Your task to perform on an android device: Go to the Kindle app & bookmark the currently opened page
Image 0: 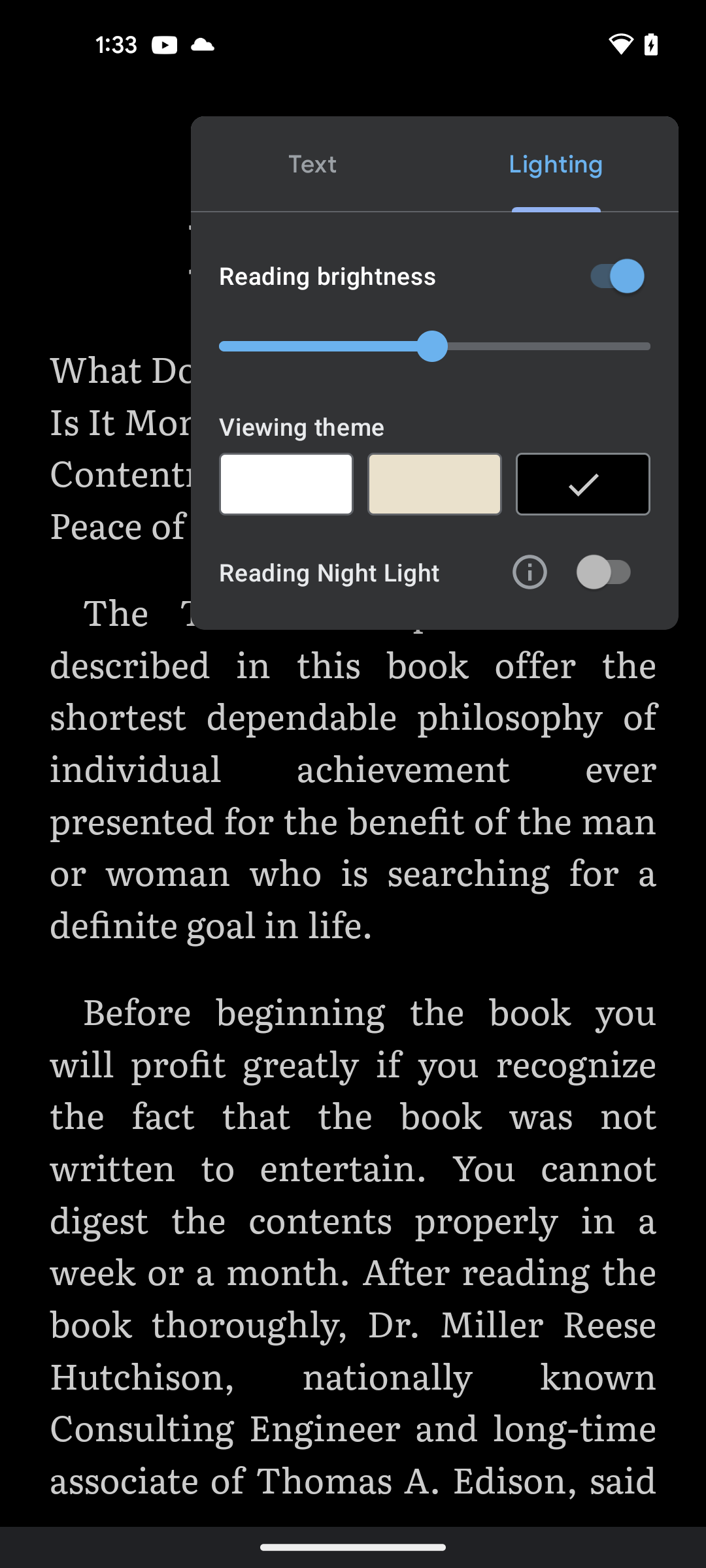
open the Kindle app
Step 0: open app "Kindle"
Image 1: 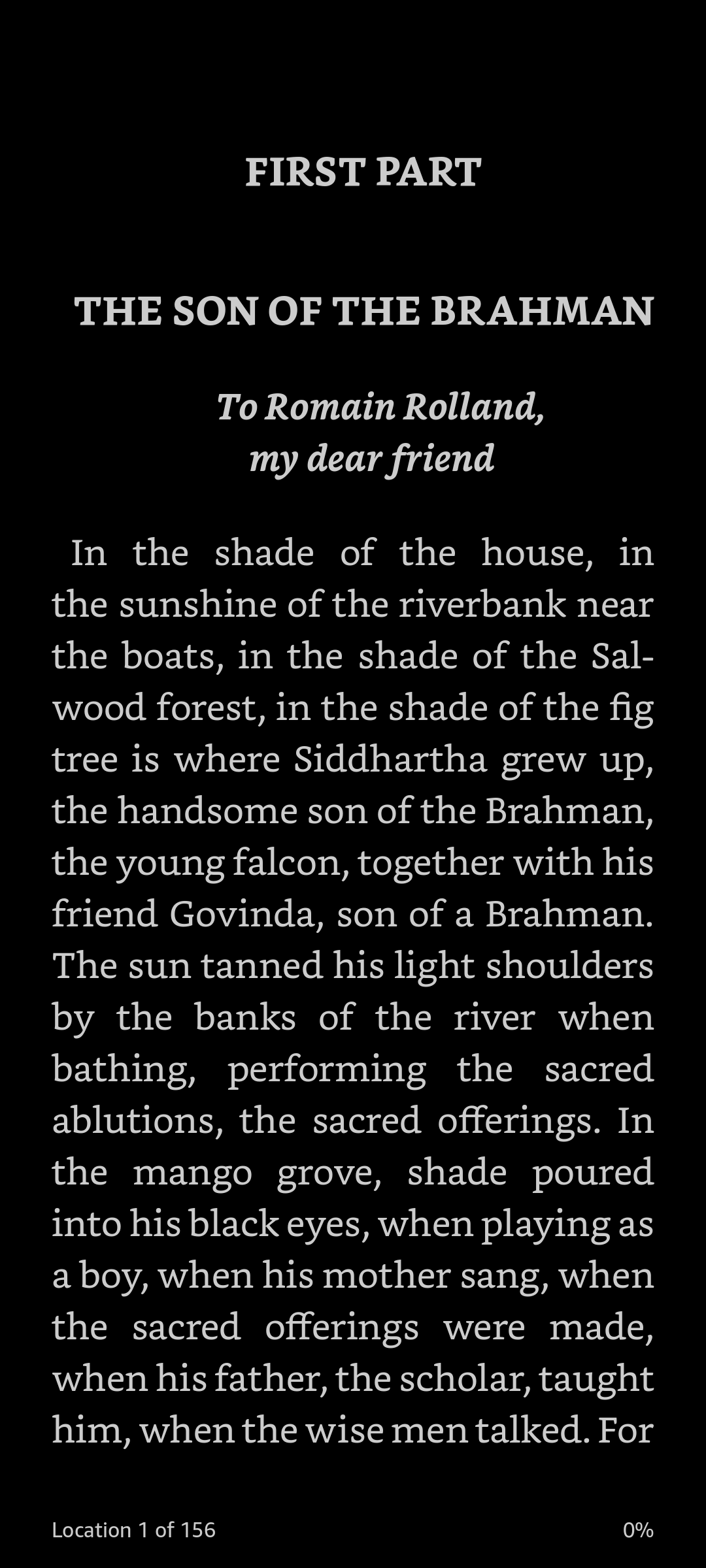
click on the page
Step 1: click (353, 784)
Image 2: 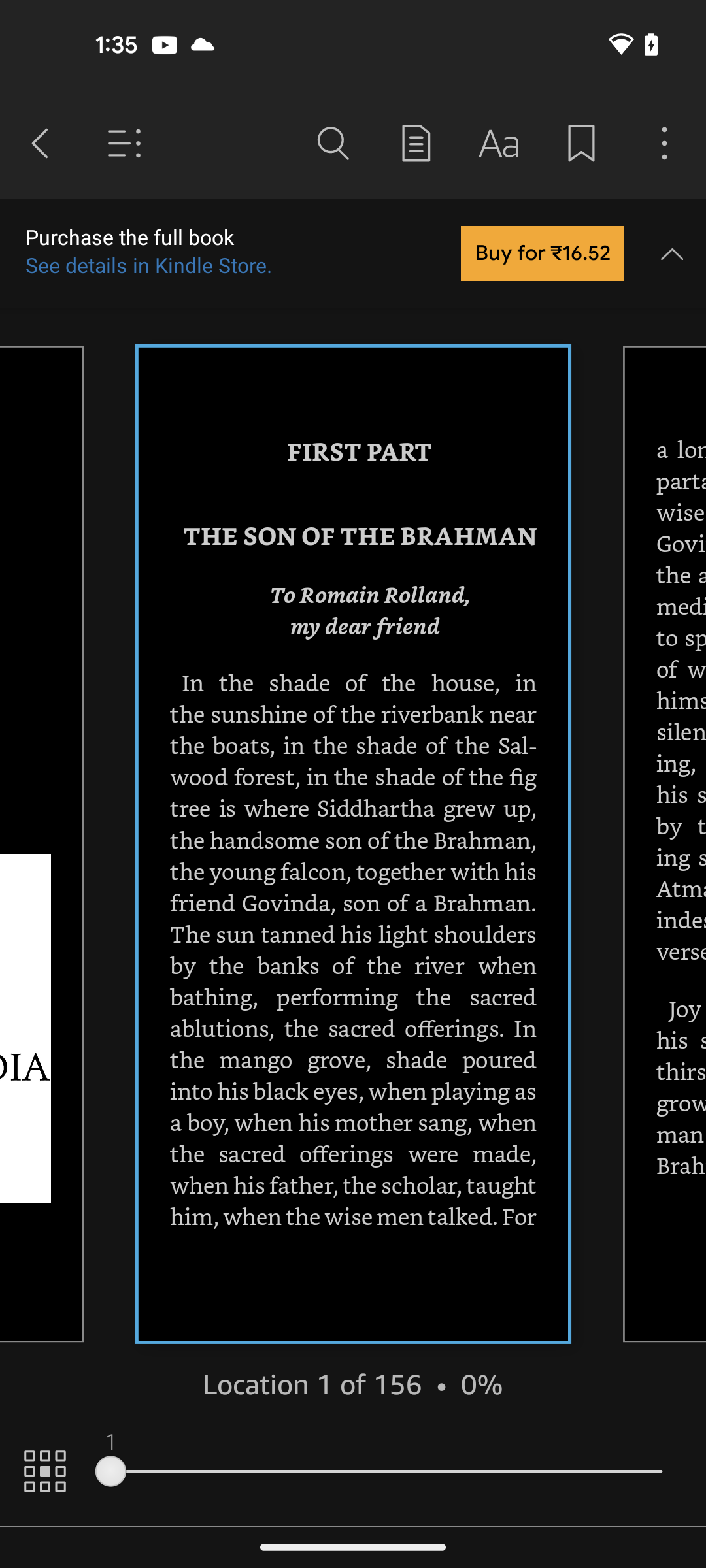
click on bookmark icon at the top right side of the screen
Step 2: click (581, 144)